Your task to perform on an android device: I'm looking for a door lock on the TEMU app since I want one for my house.
Image 0: 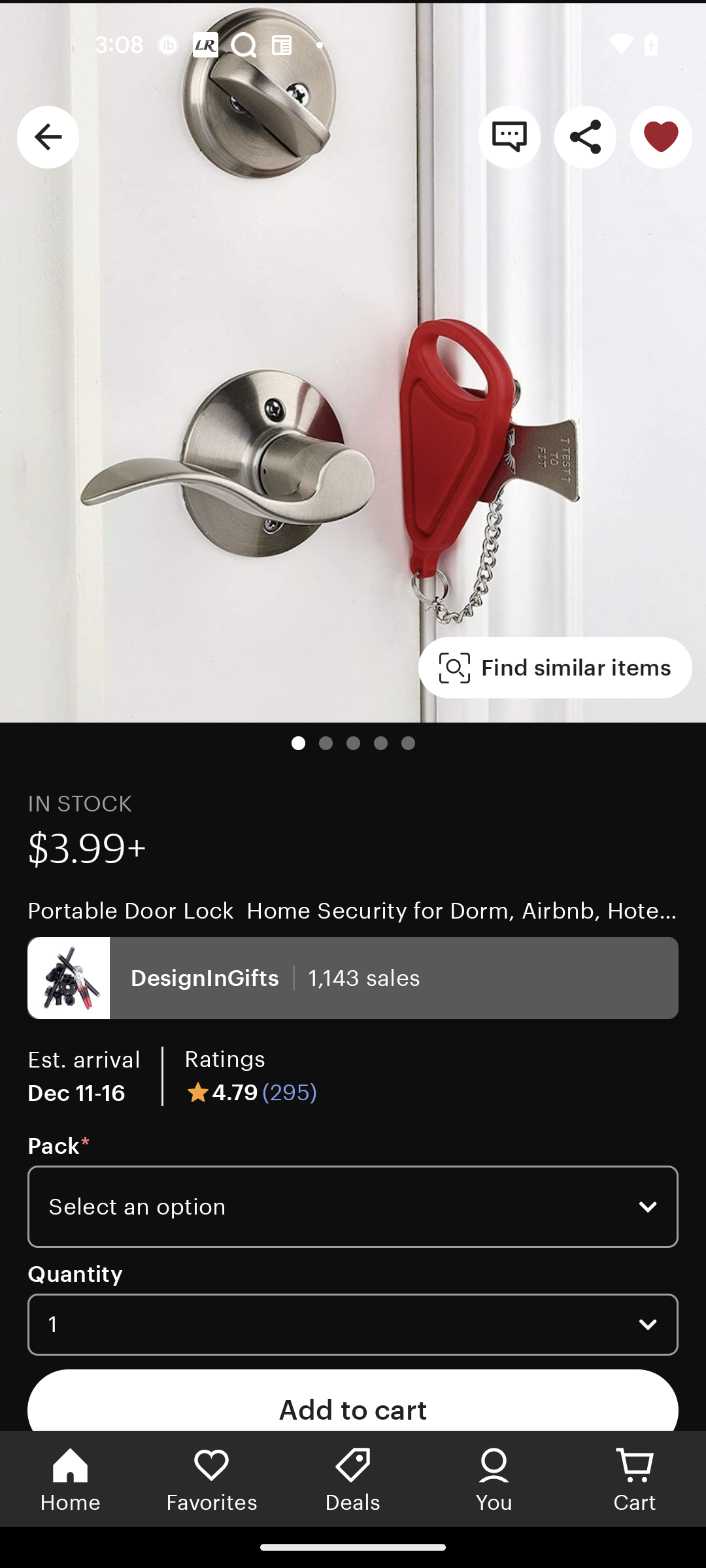
Open the Temu app
Step 0: open app "Temu"
Image 1: 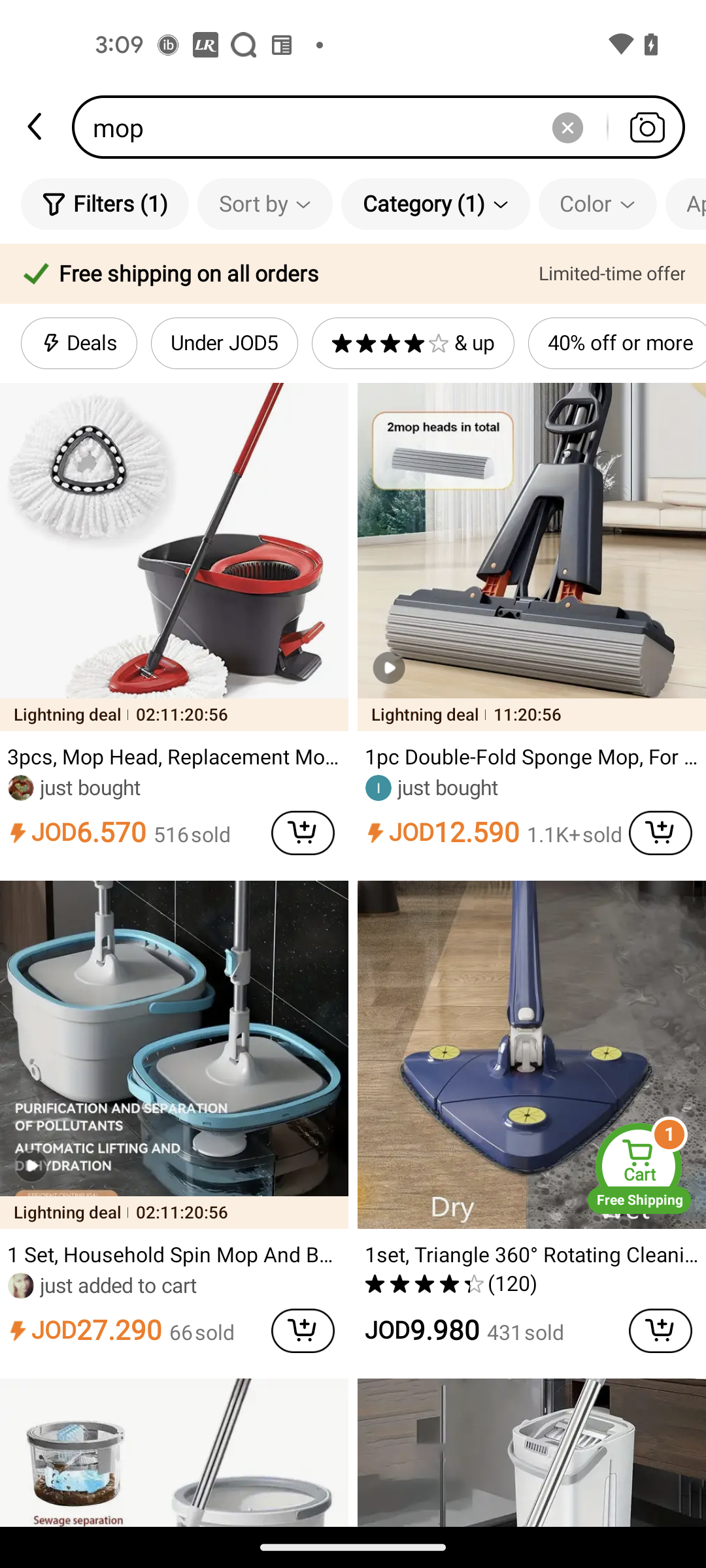
Go to the search bar
Step 1: click (386, 127)
Image 2: 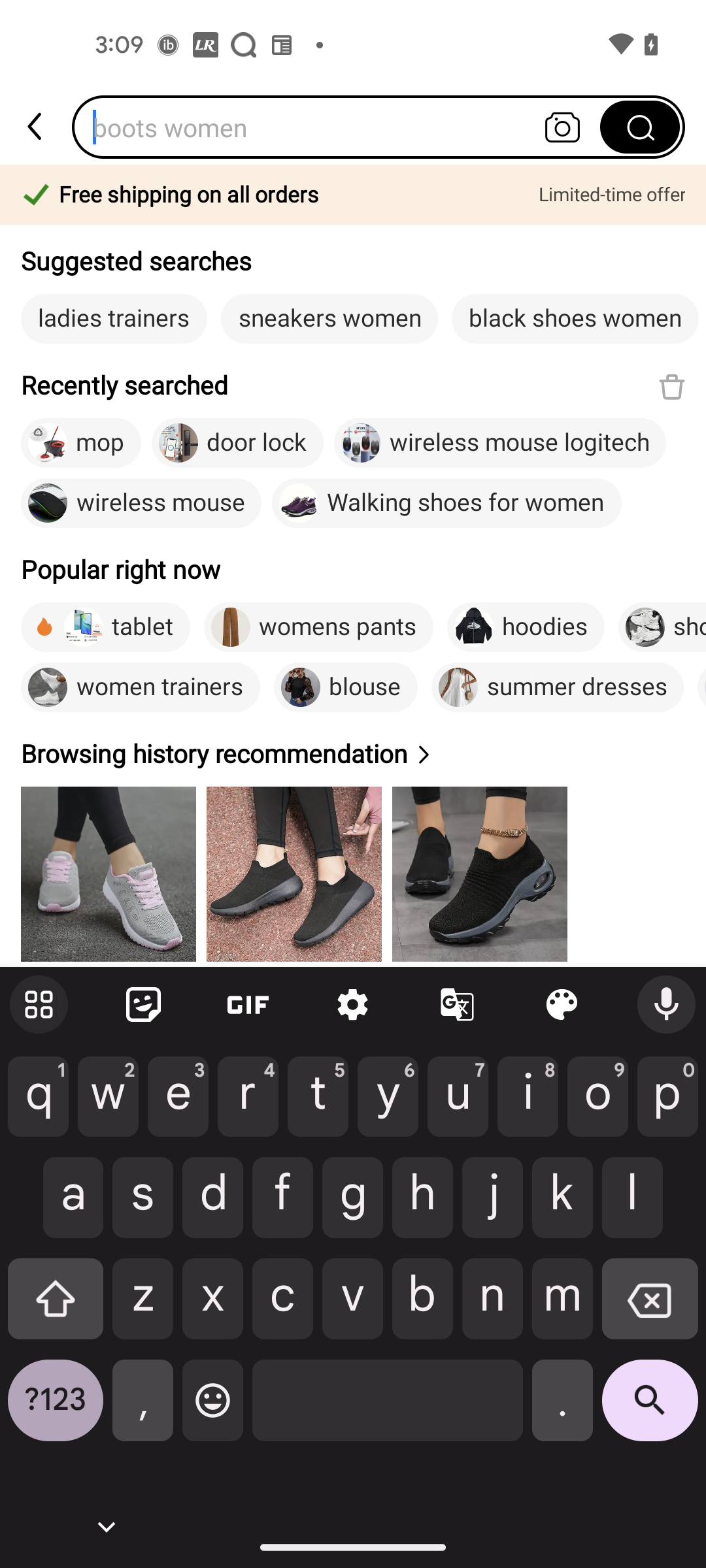
Search for Door lock
Step 2: type "Door lock"
Image 3: 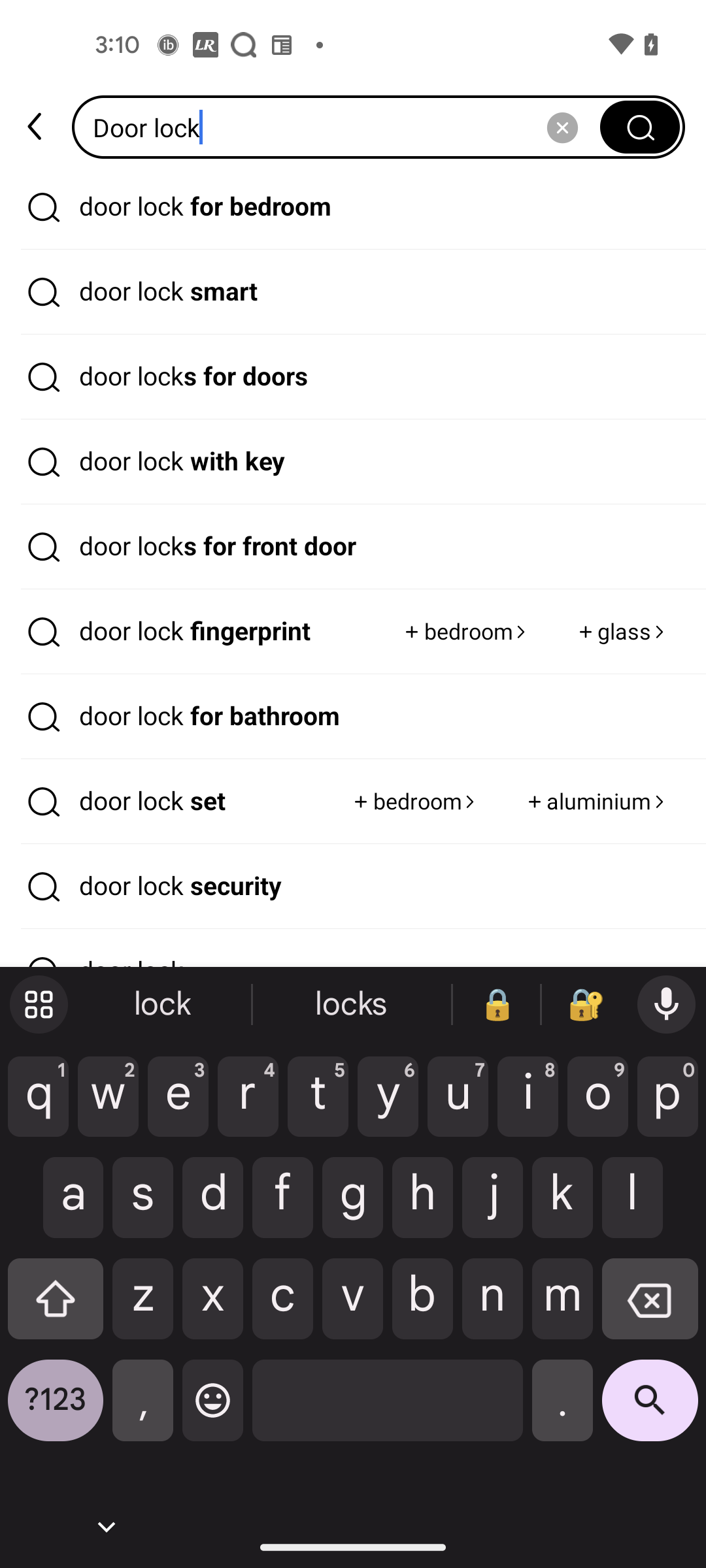
Click on the search icon at the bottom right corner of the screen
Step 3: click (650, 1410)